Your task to perform on an android device: Open the cookpad app and go to the search tab then select the little millet in popular searches category
Image 0: 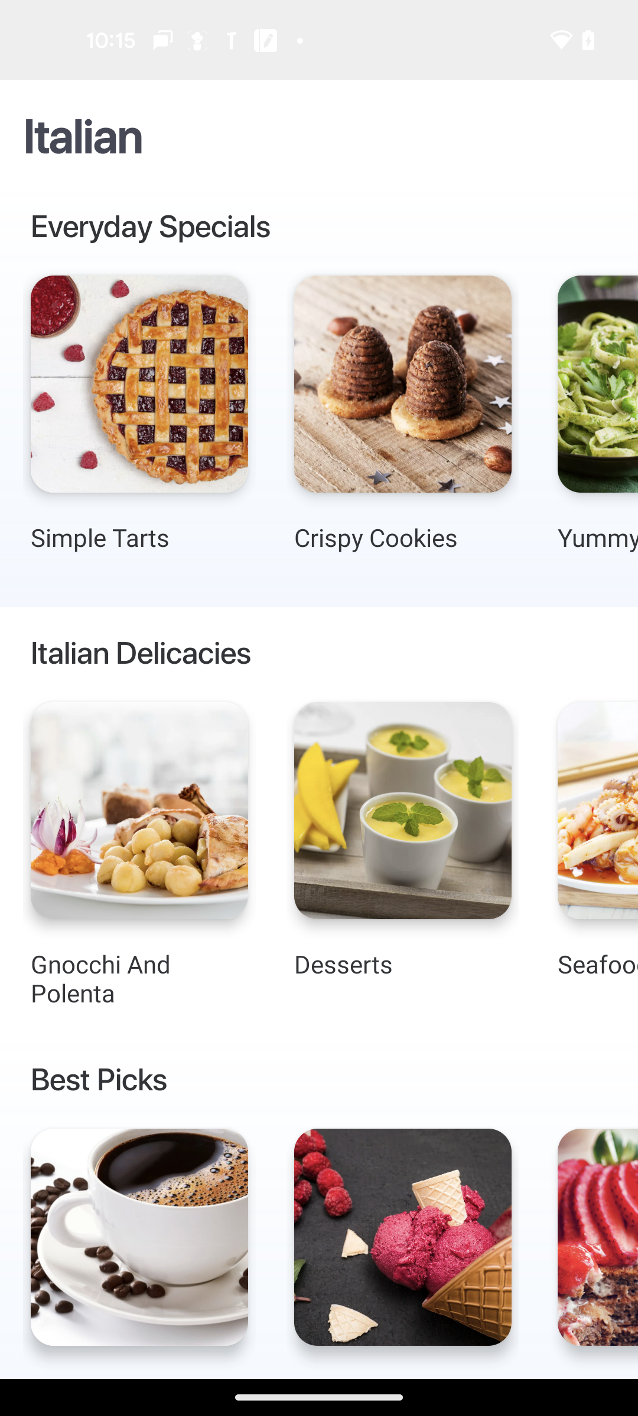
Open the cookpad app
Step 0: open app "Cookpad"
Image 1: 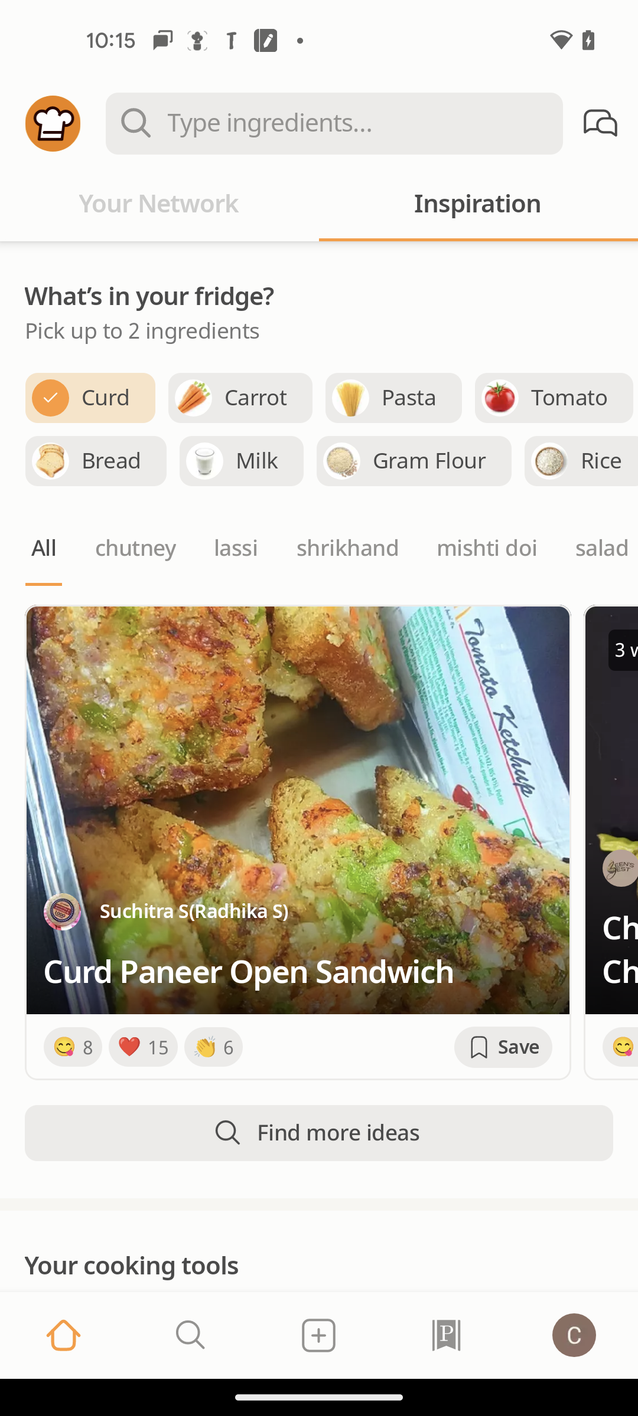
clock on the search tab
Step 1: click (191, 1335)